Your task to perform on an android device: I watched the movie that I had set as a reminder last night, thus I'd like to flag this as completed.
Image 0: 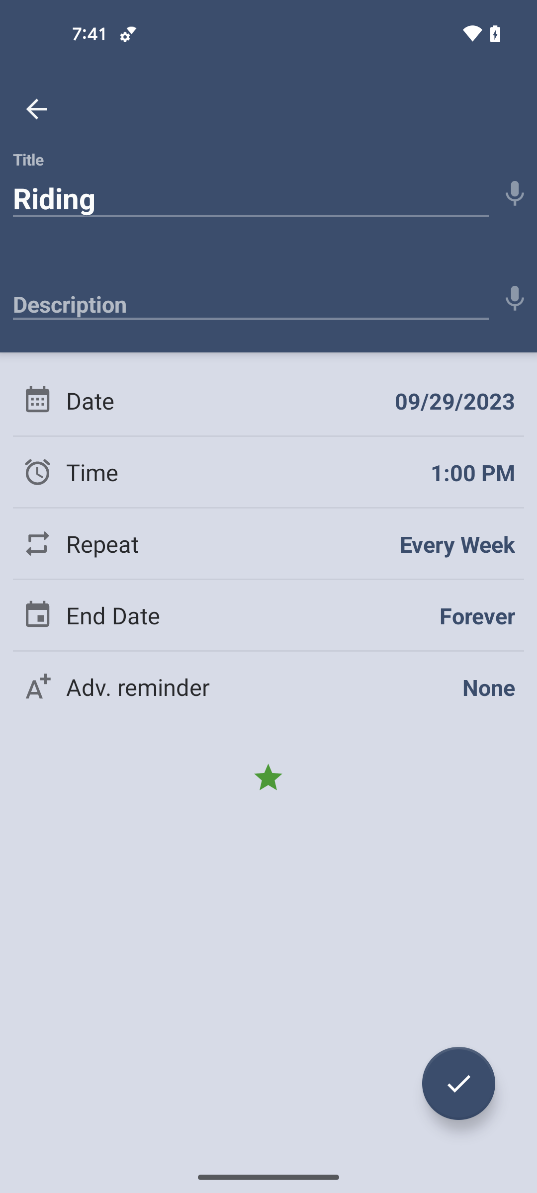
go back
Step 0: press back button
Image 1: 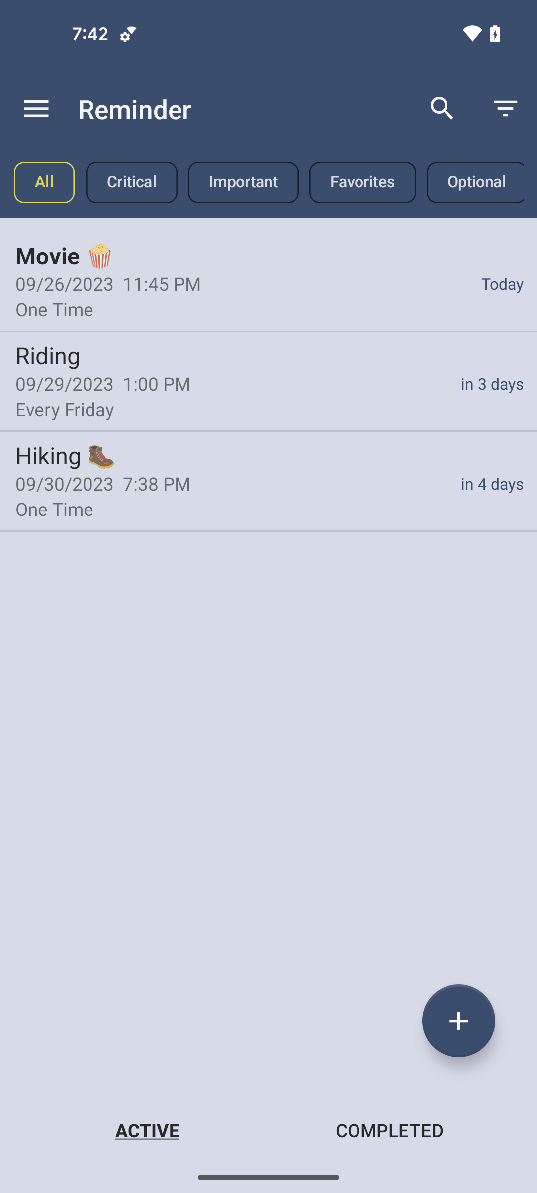
click on the Movie reminder
Step 1: click (60, 255)
Image 2: 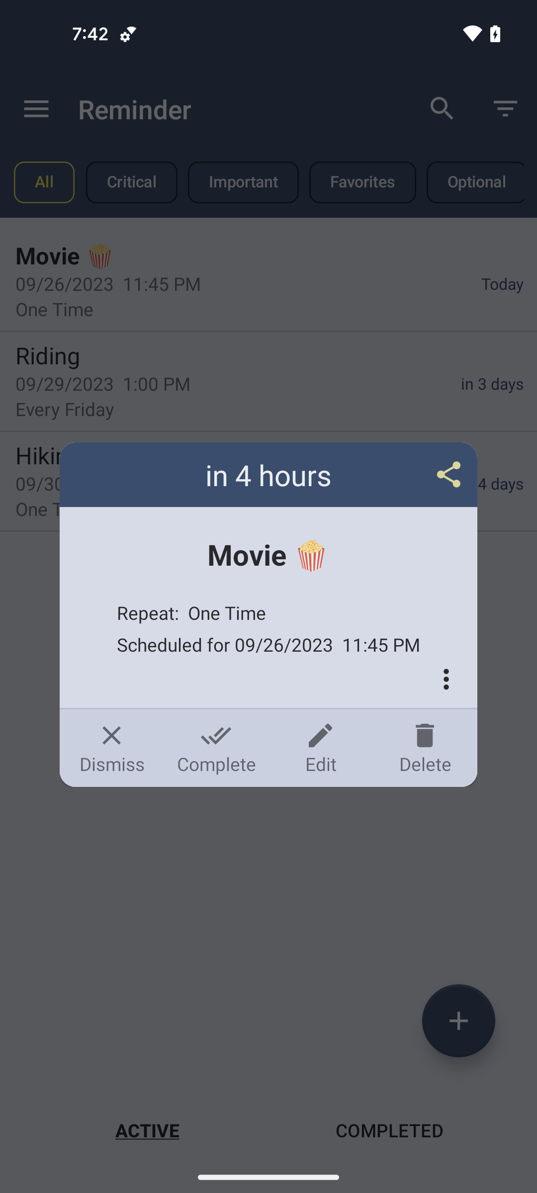
select the complete option
Step 2: click (216, 748)